Your task to perform on an android device: Set an alarm for 2:40 PM in the ClockBuddy app
Image 0: 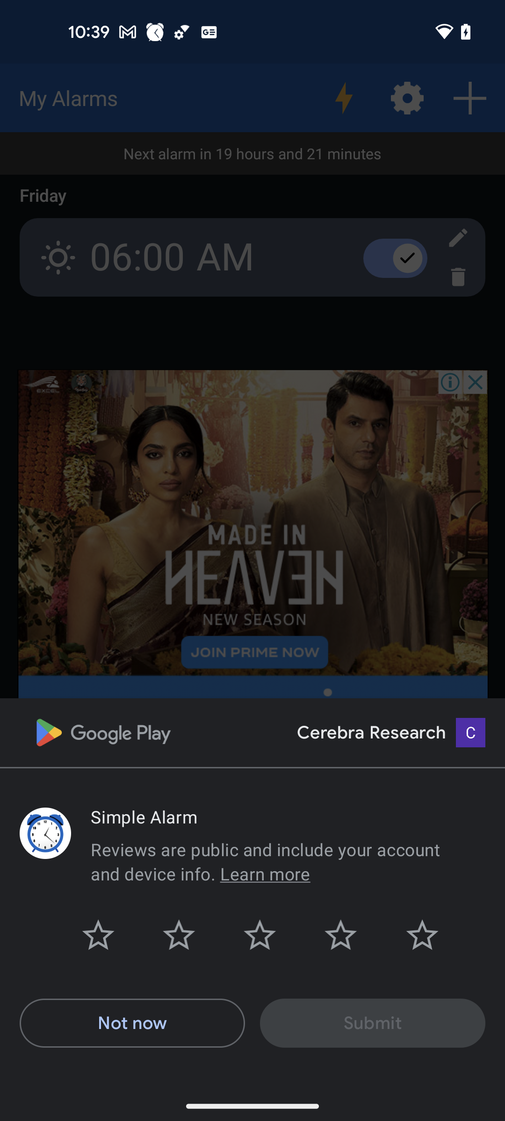
Open the ClockBuddy app
Step 0: open app "ClockBuddy"
Image 1: 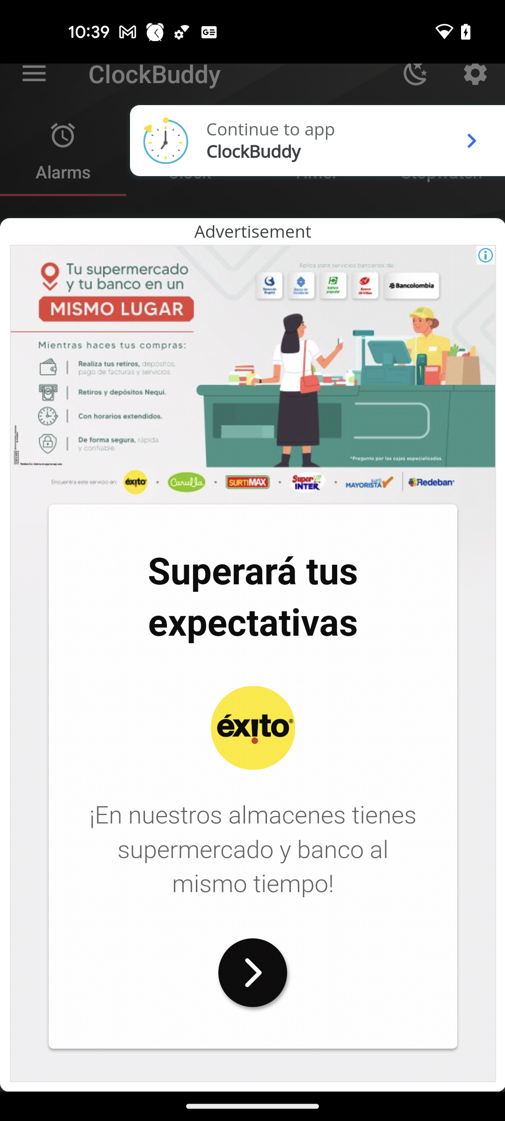
Click on the Continue to app pop up
Step 1: click (467, 148)
Image 2: 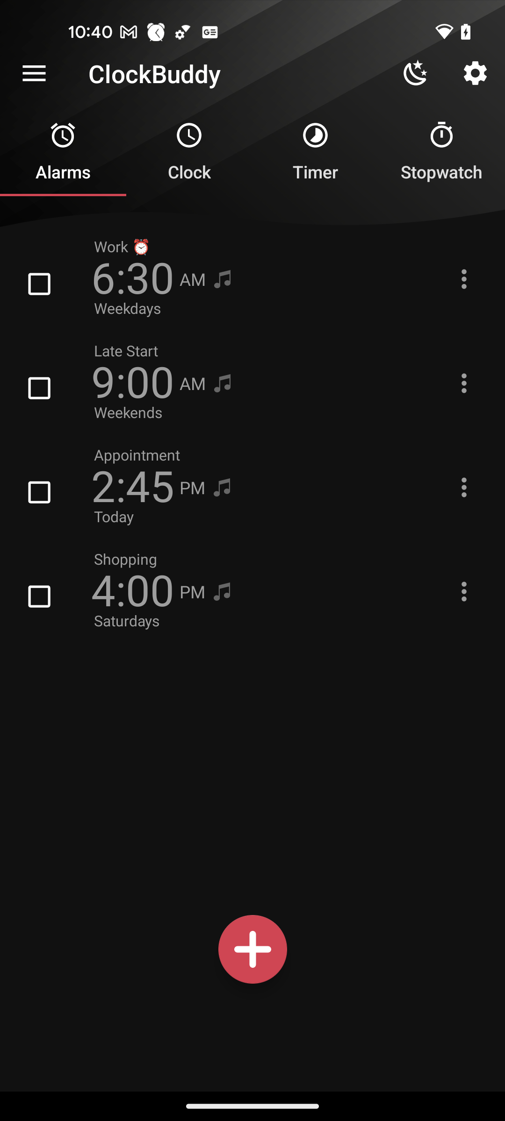
Add a new alarm
Step 2: click (244, 951)
Image 3: 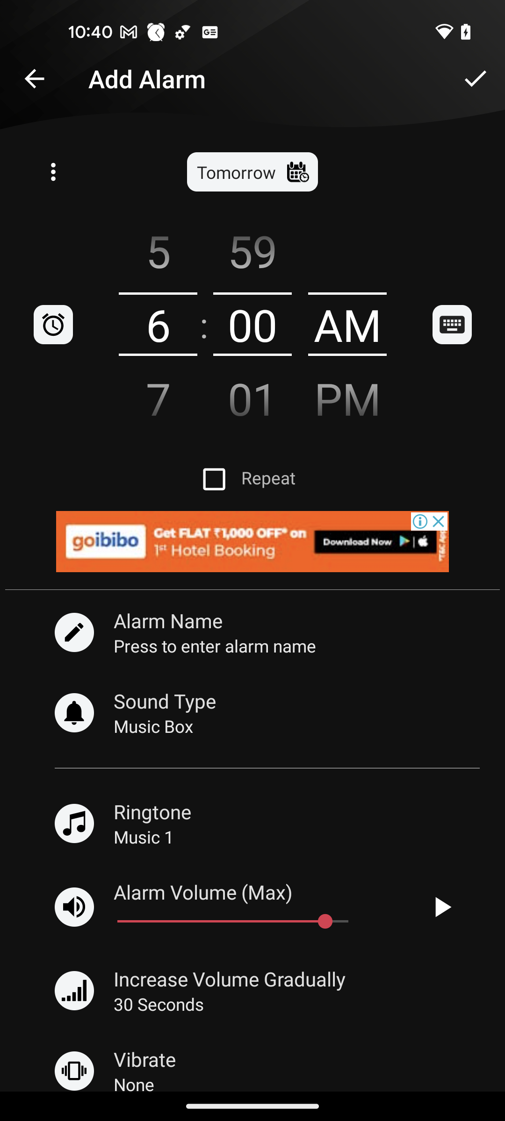
Scroll down the hour dial to set the hours to 2 
Step 3: scroll up
Image 5: 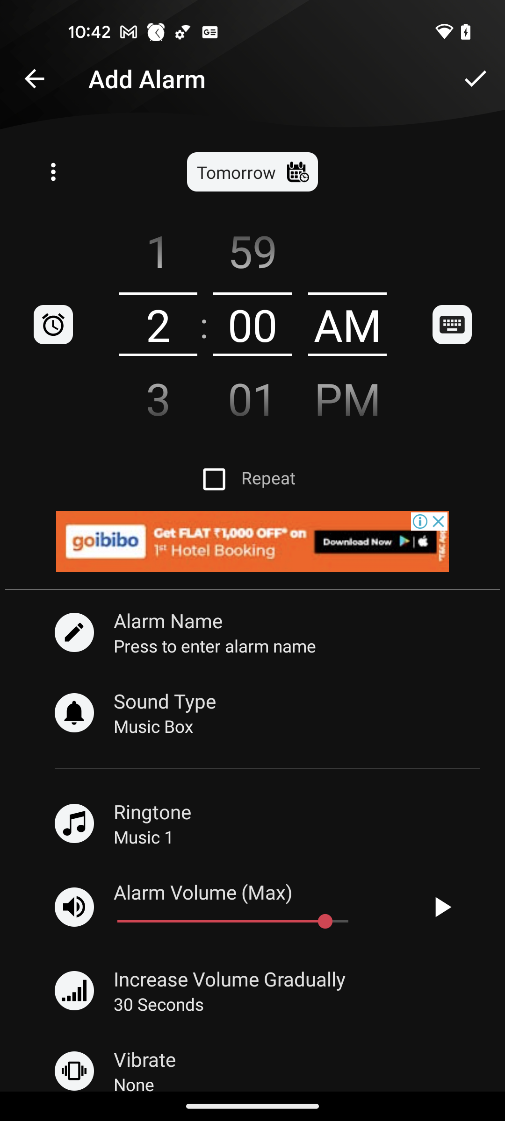
Scroll down the minute dial to set the minutes to 40
Step 5: scroll up
Image 6: 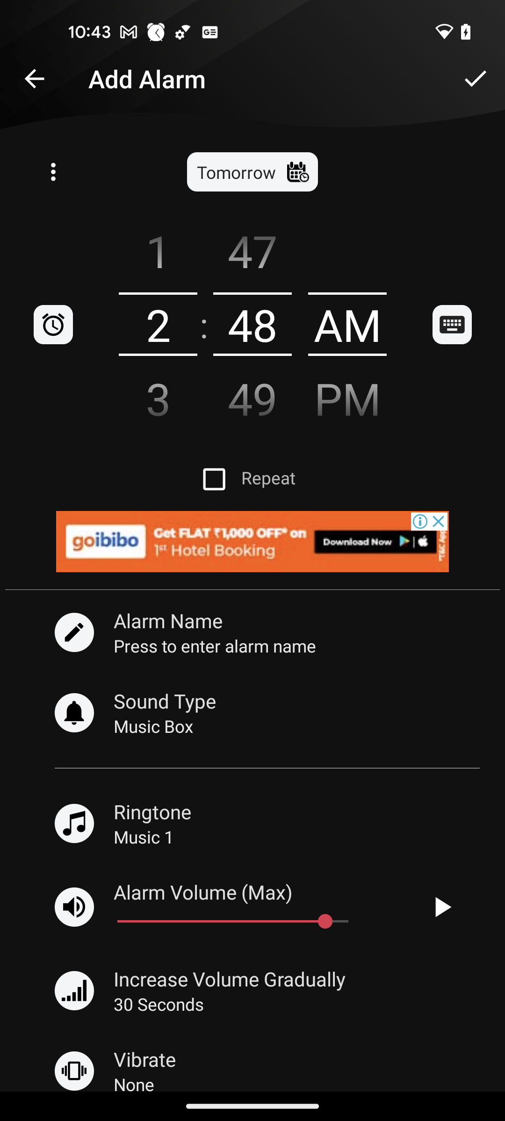
Scroll down the minute dial to set the minutes to 40
Step 6: scroll up
Image 7: 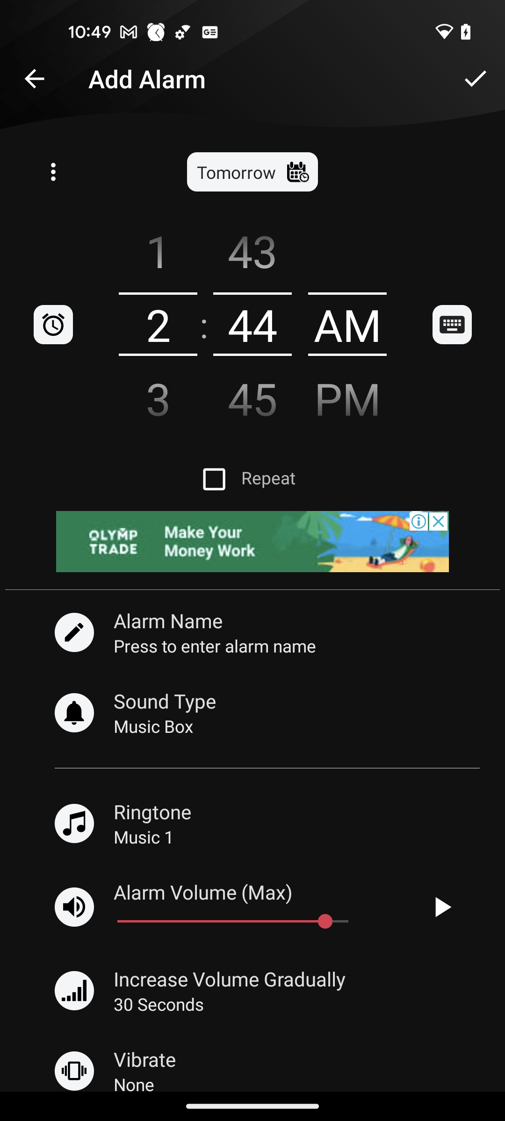
Scroll down the minute dial to set the minutes to 40
Step 7: scroll up
Image 8: 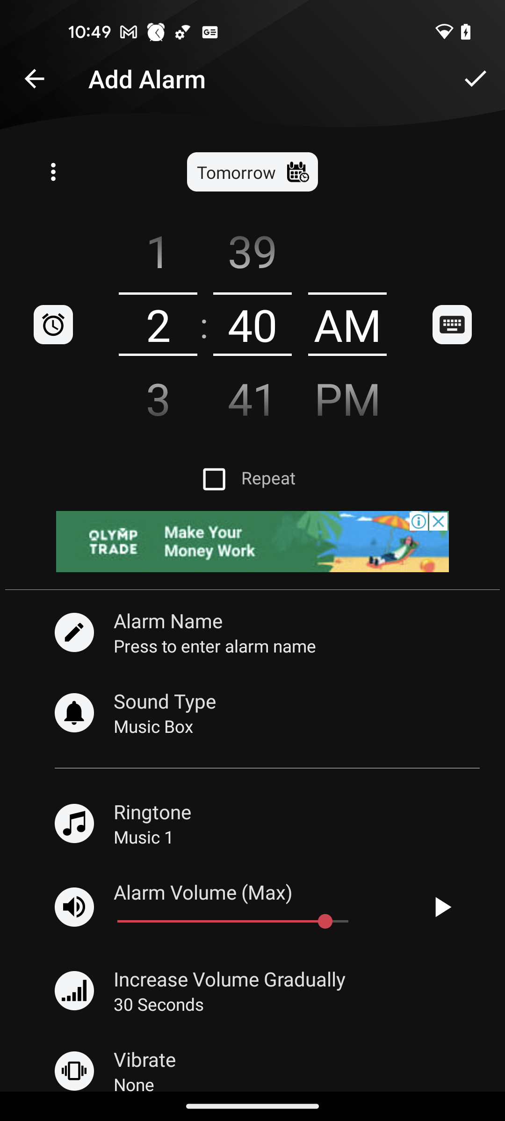
Scroll up the Time zone for PM
Step 8: scroll down
Image 9: 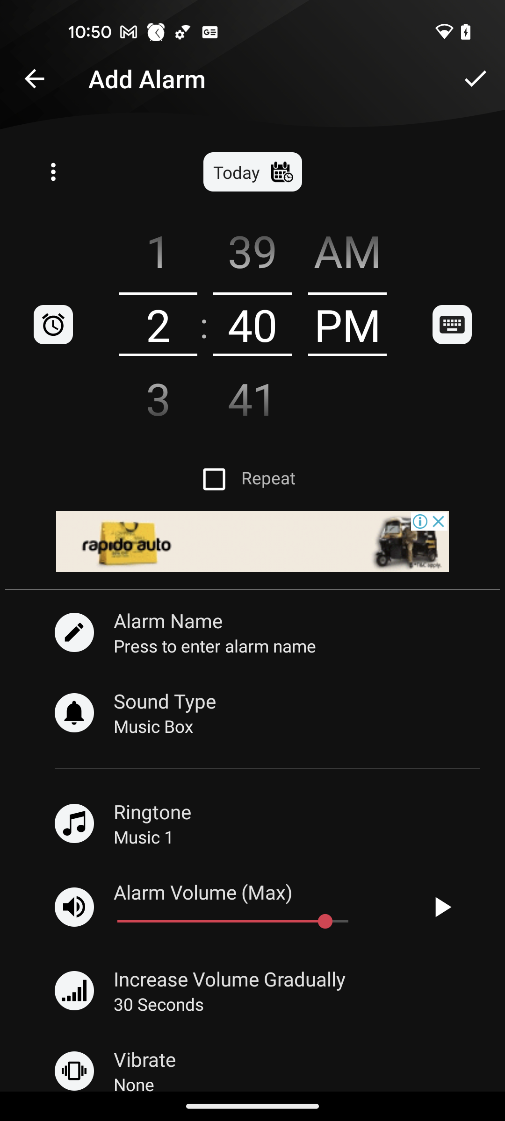
Save the Alarm
Step 9: click (475, 78)